Your task to perform on an android device: Open the Moon+Reader Books app and bookmark the current page.
Image 0: 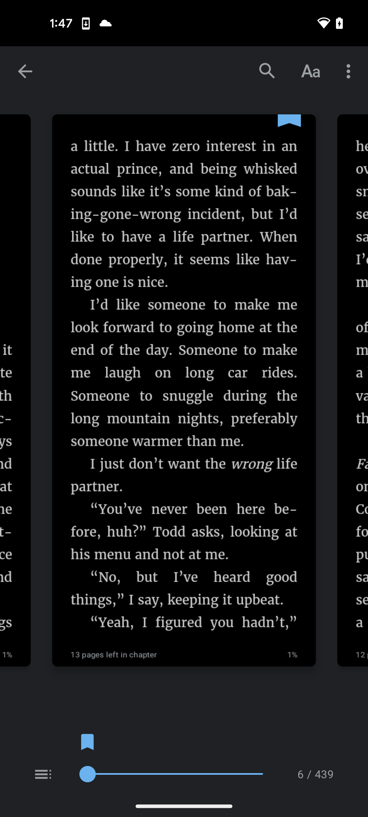
Open the Moon+Reader Books app
Step 0: open app "Moon+ Reader"
Image 2: 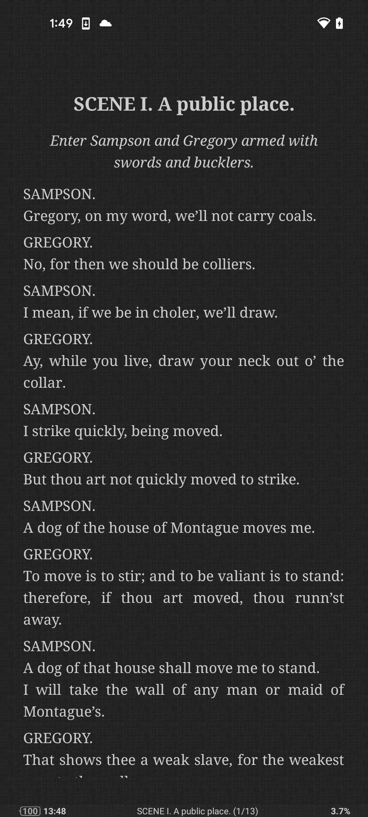
Click on the top of the screen
Step 2: click (184, 449)
Image 3: 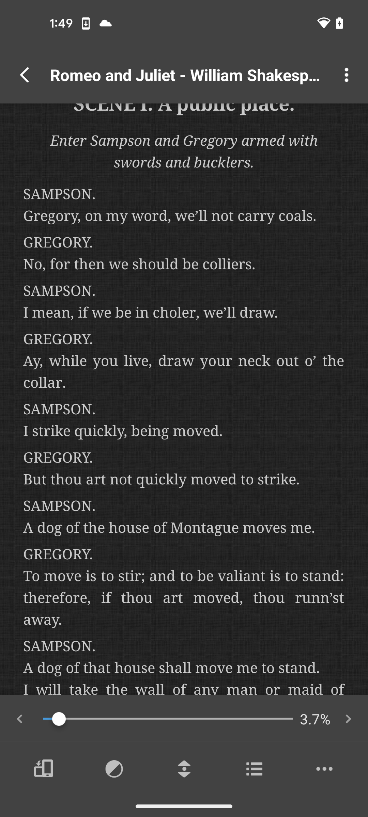
Click on the three dots icon at the top right corner of the screen
Step 3: click (346, 75)
Image 4: 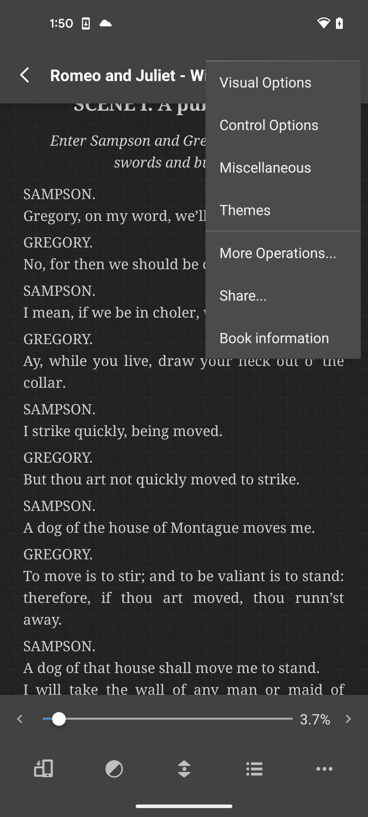
Click on the more operations option
Step 4: click (283, 252)
Image 5: 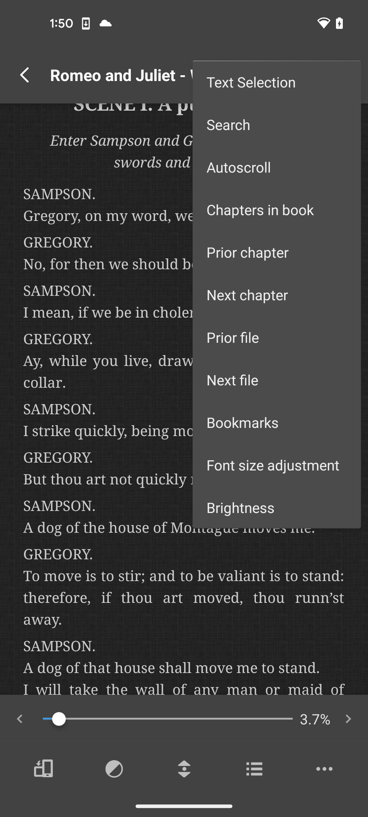
Click on the Bookmarks option
Step 5: click (276, 422)
Image 6: 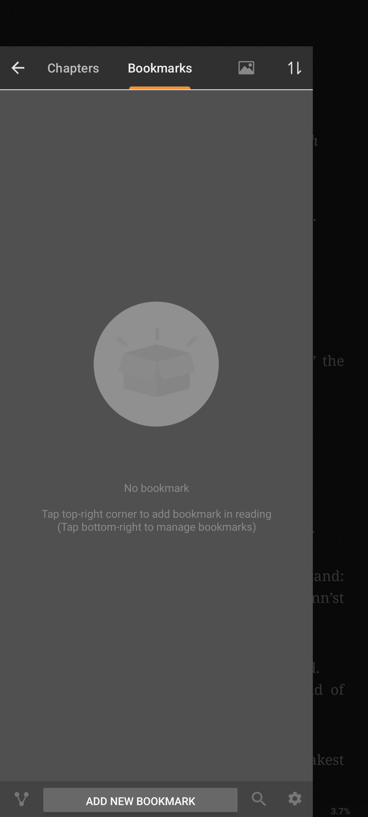
Click on the add new bookmark button at the bottom of the screen
Step 6: click (140, 801)
Image 7: 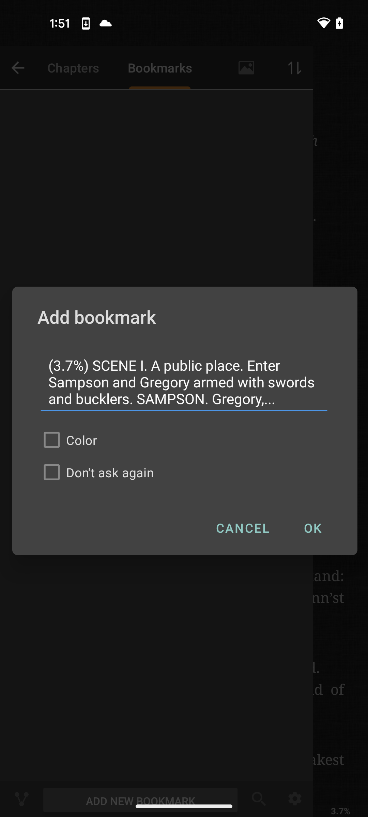
Click on the OK button
Step 7: click (312, 528)